Your task to perform on an android device: My old sports shoes are broken, so I need new ones for my gym workouts. Use the AJIO app to find men's sports shoes.
Image 0: 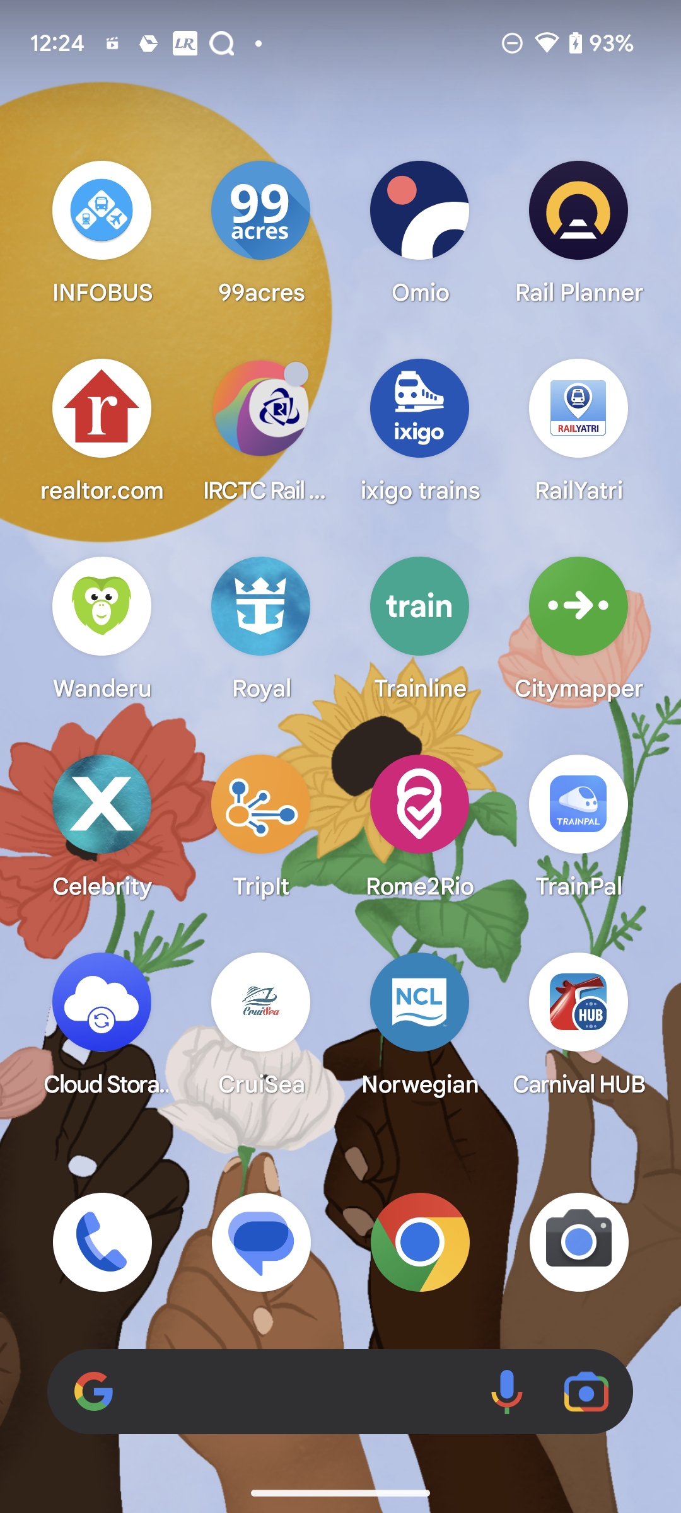
Open AJIO App
Step 0: open app "AJIO"
Image 1: 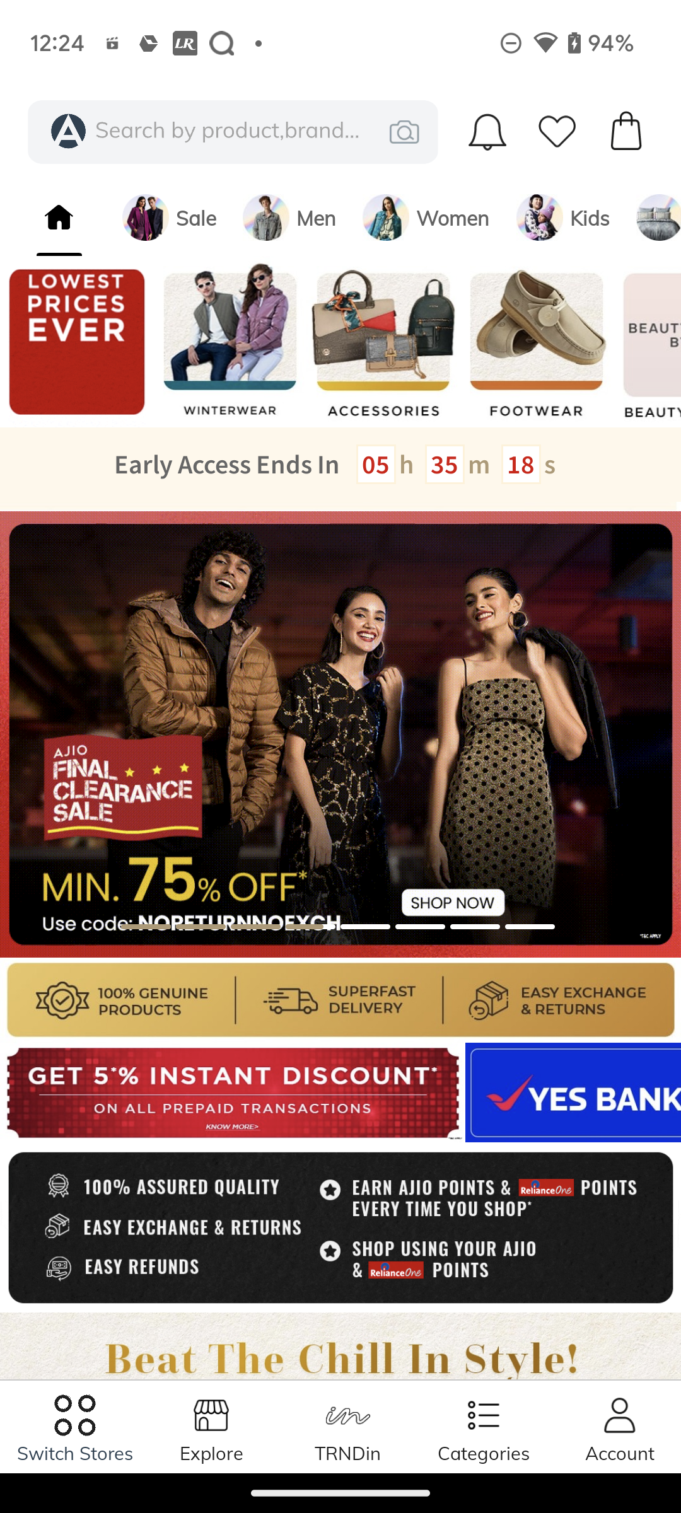
Click on the search bar at the top of the screen
Step 1: click (214, 132)
Image 2: 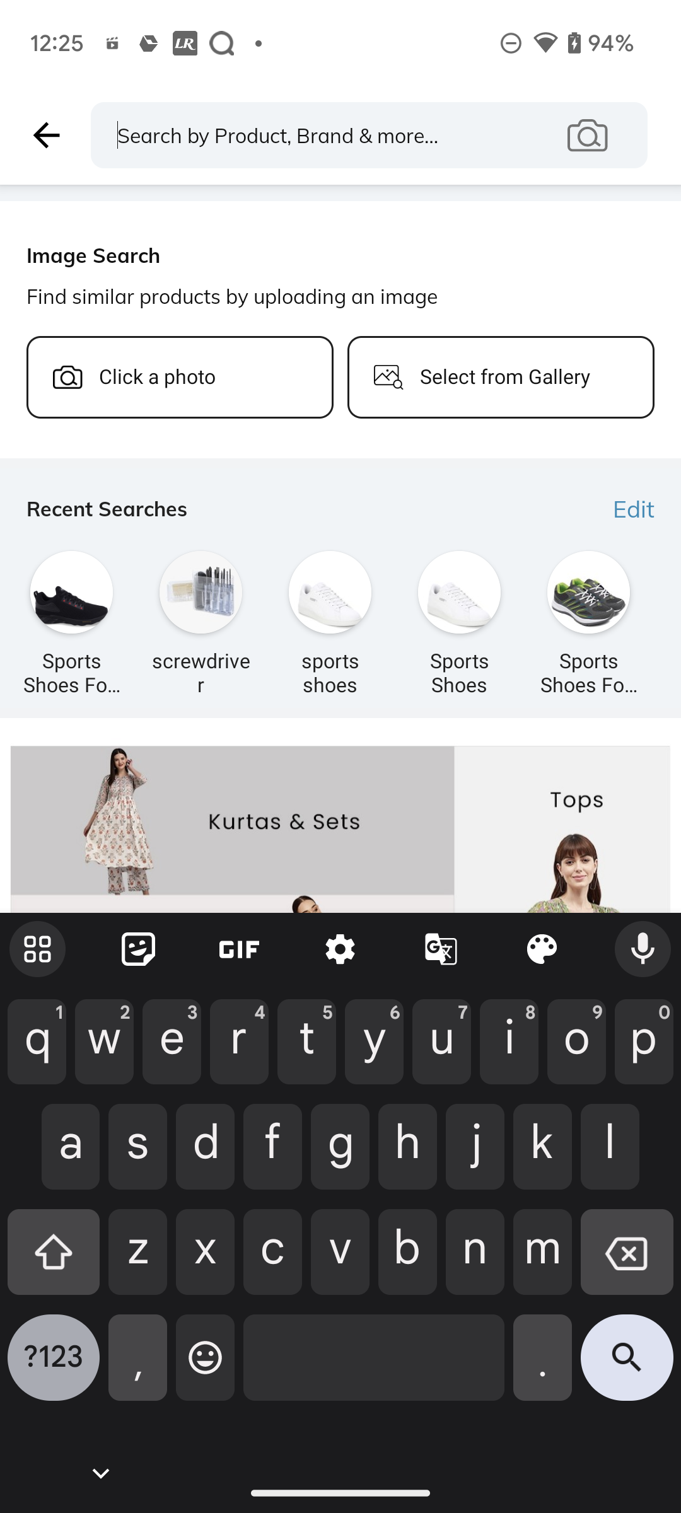
Search for Sports Shoes
Step 2: type "Sports Shoes"
Image 3: 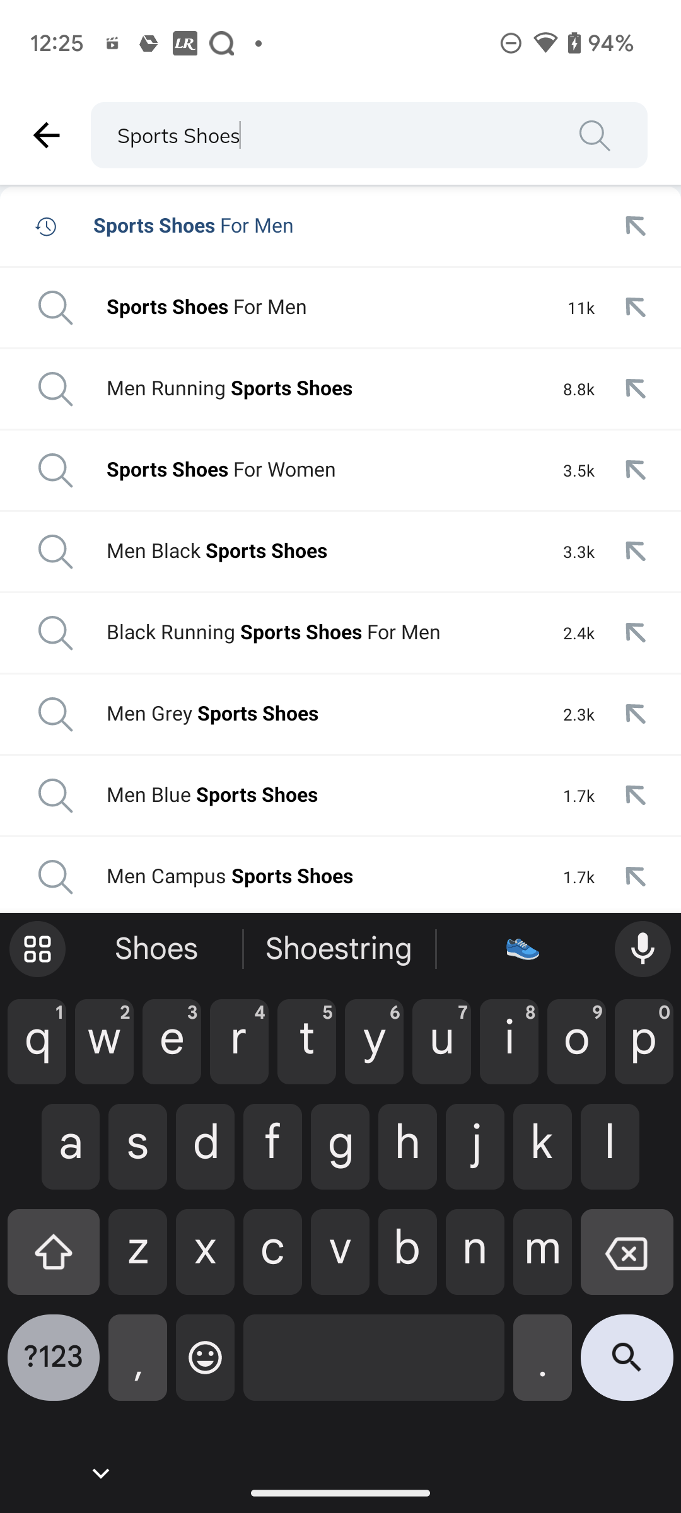
Click on Sports Shoes For Men from the search suggestions
Step 3: click (317, 307)